Your task to perform on an android device:  Share the route of Blackberry trails  through the gmail app on email id -dbwscratch.test.id4@gmail.com
Image 0: 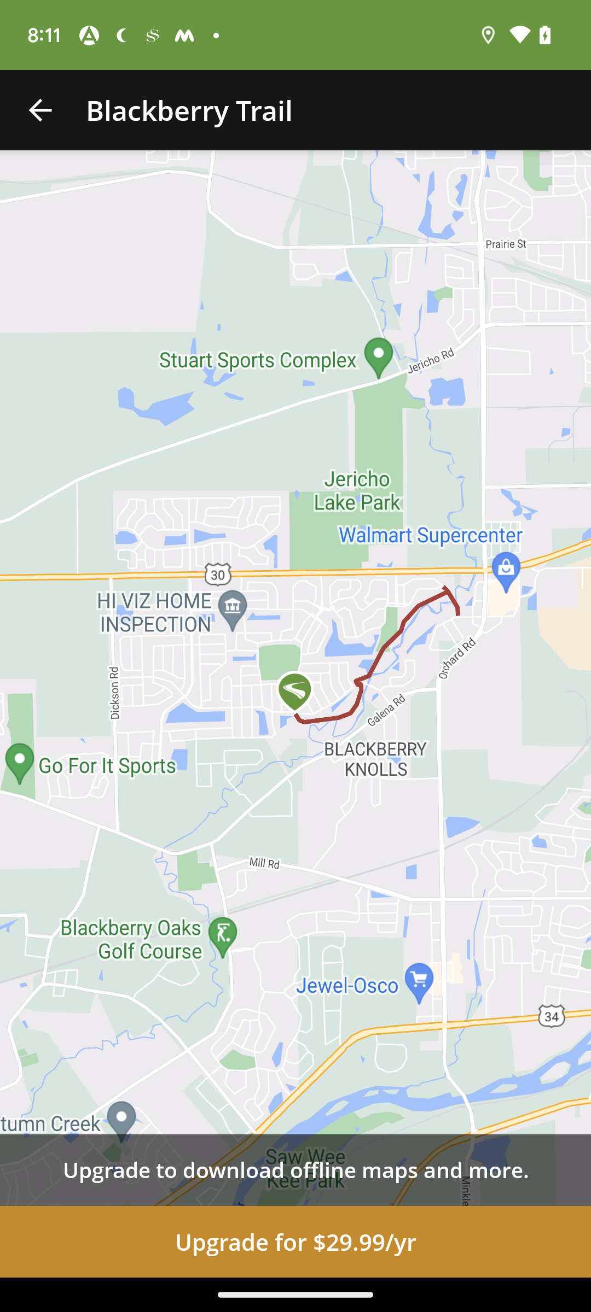
go back to previous page
Step 0: press back button
Image 1: 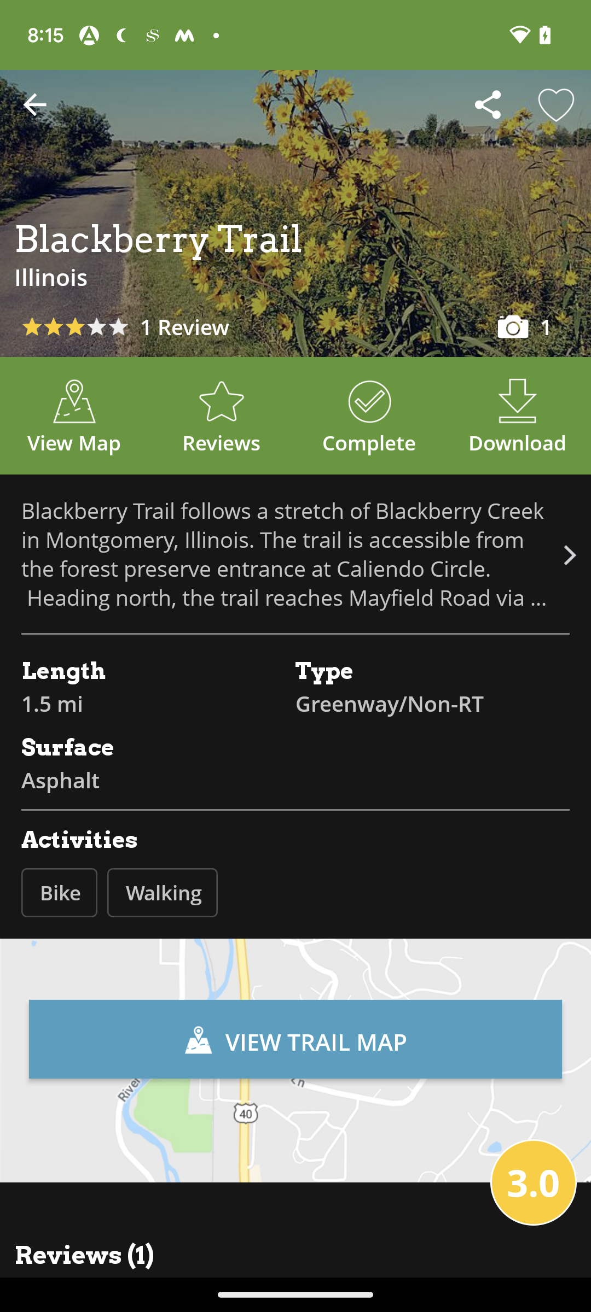
click on the share button at the top right corner of the screen
Step 1: click (487, 104)
Image 3: 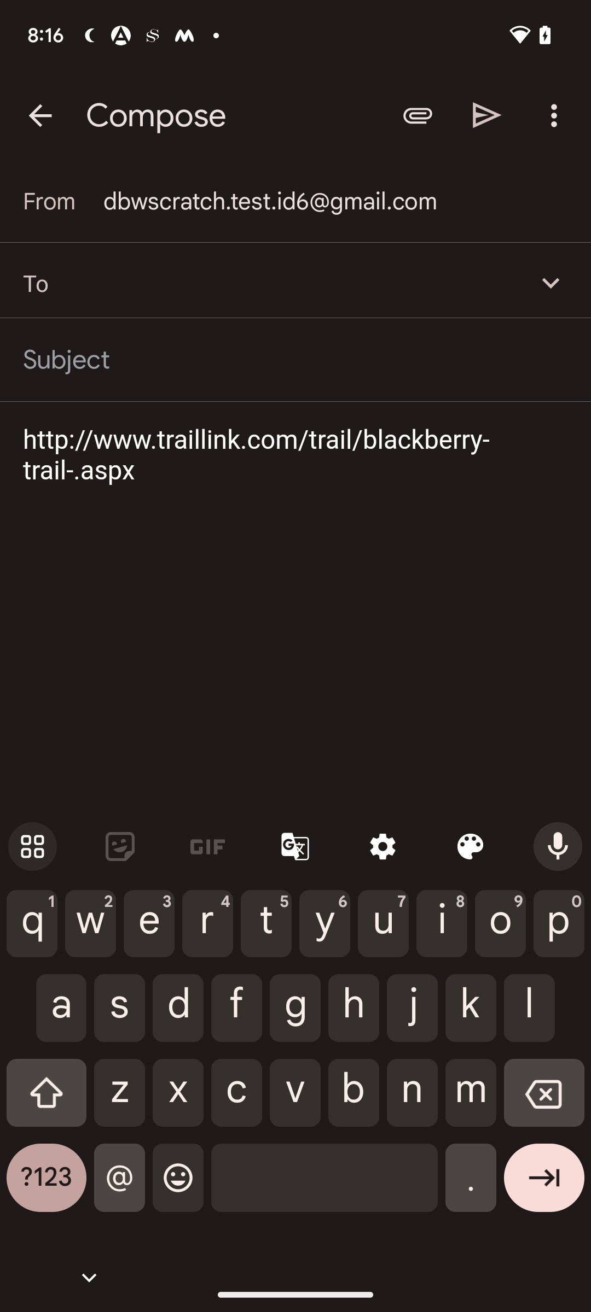
enter email id dbwscratch.test.id4@gmail.com
Step 3: type "dbwscratch.test.id4@gmail.com"
Image 4: 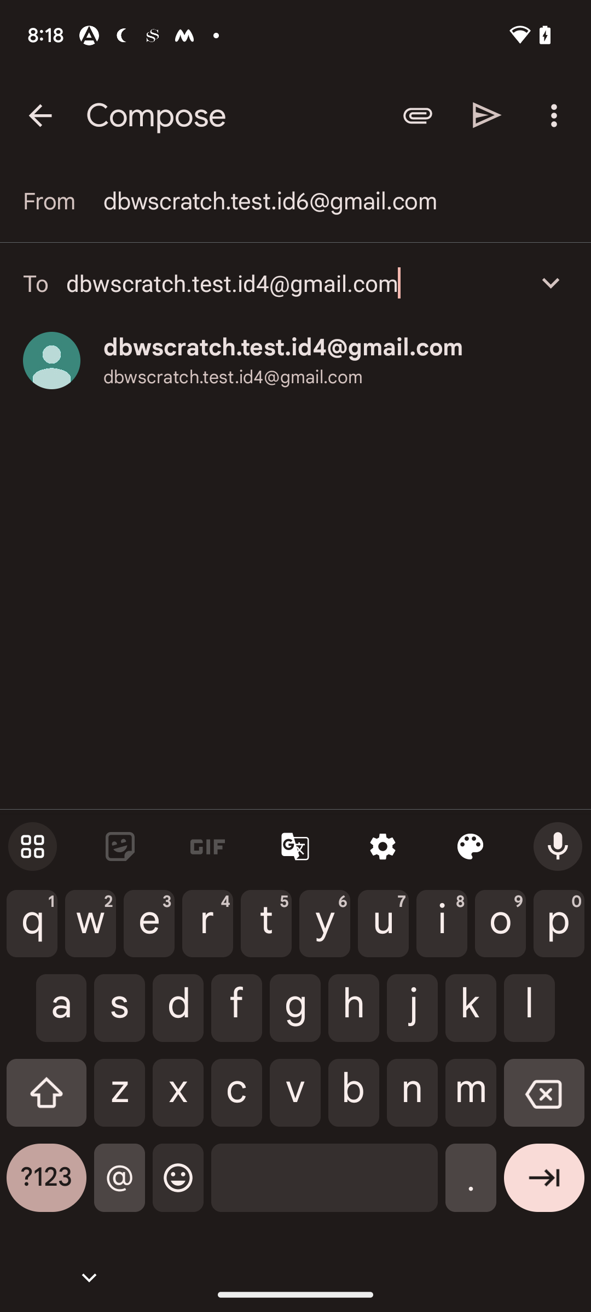
click on the send button at the top of the screen
Step 4: click (487, 115)